Your task to perform on an android device: I would like to identify the plants by snapping a picture of them on the PlantIn app to learn about which species they are
Image 1: 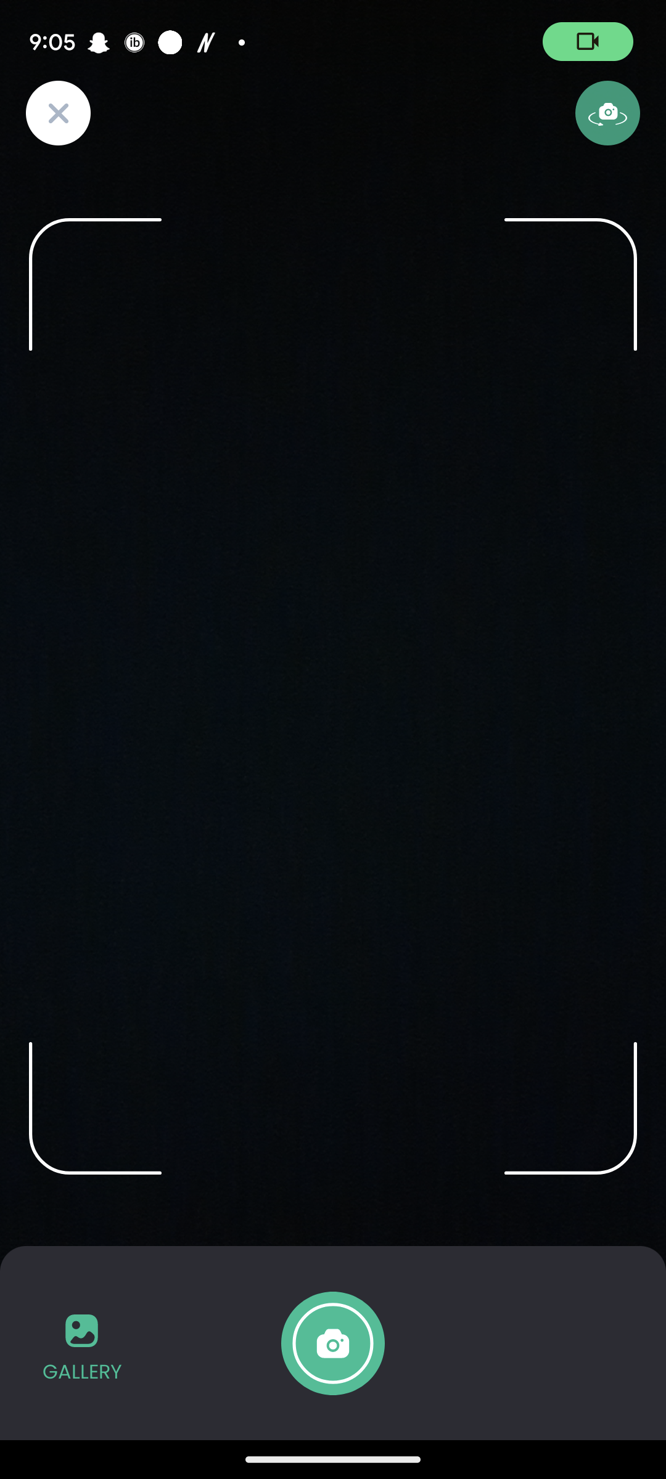
Click on the Gallery icon 
Step 1: click (78, 1335)
Image 2: 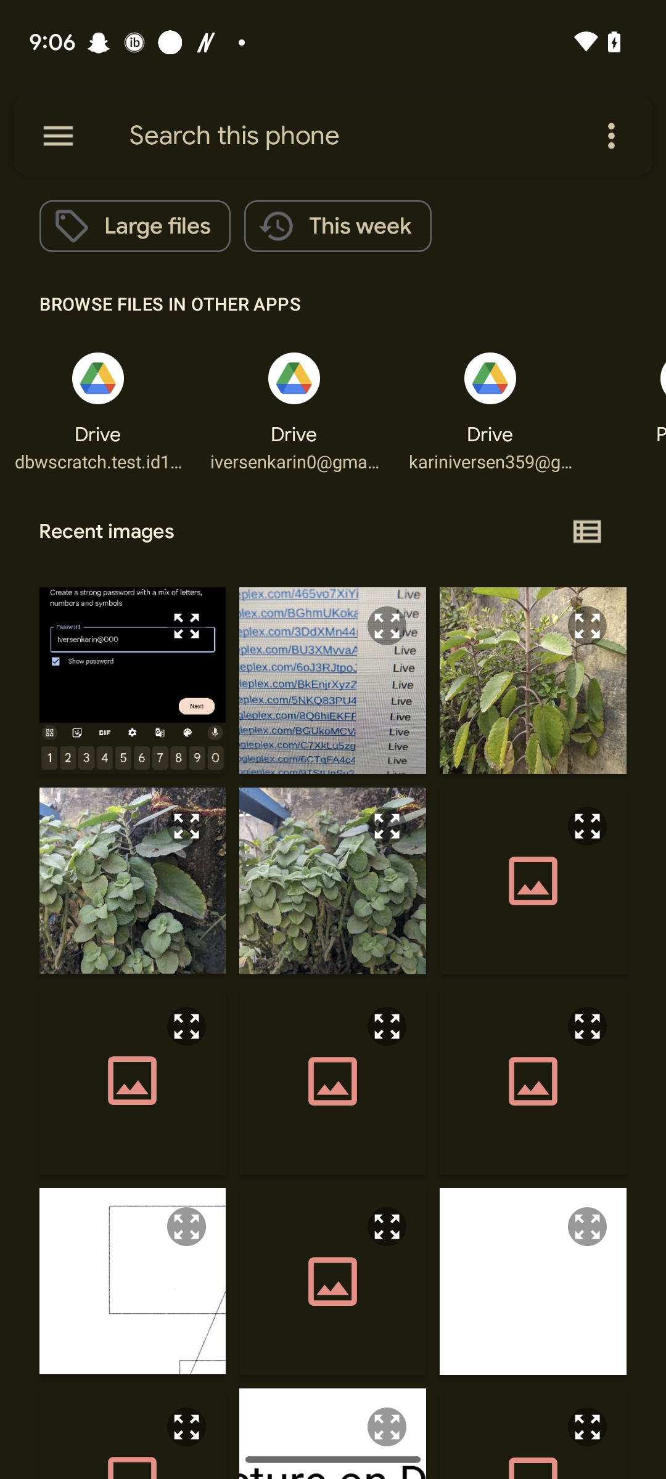
Click on the fifth photo
Step 2: click (332, 881)
Image 3: 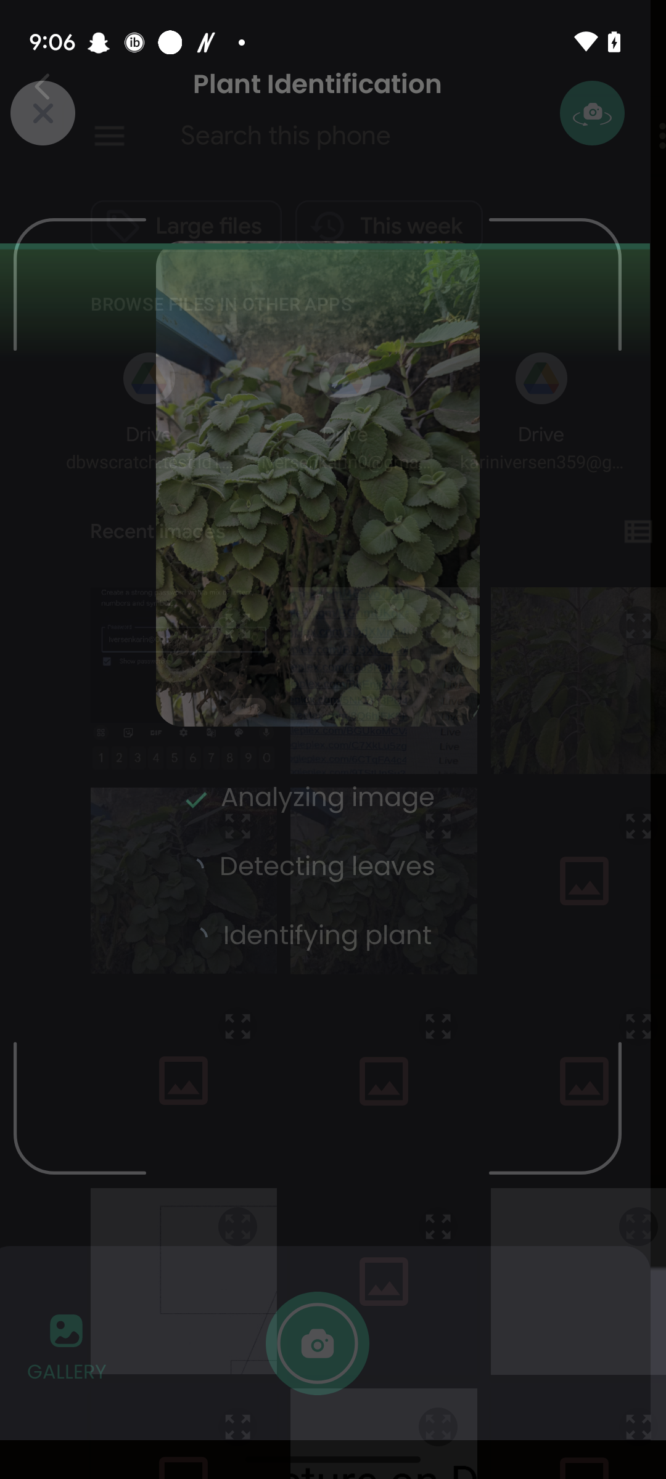
Click on the fifth photo
Step 3: wait
Image 4: 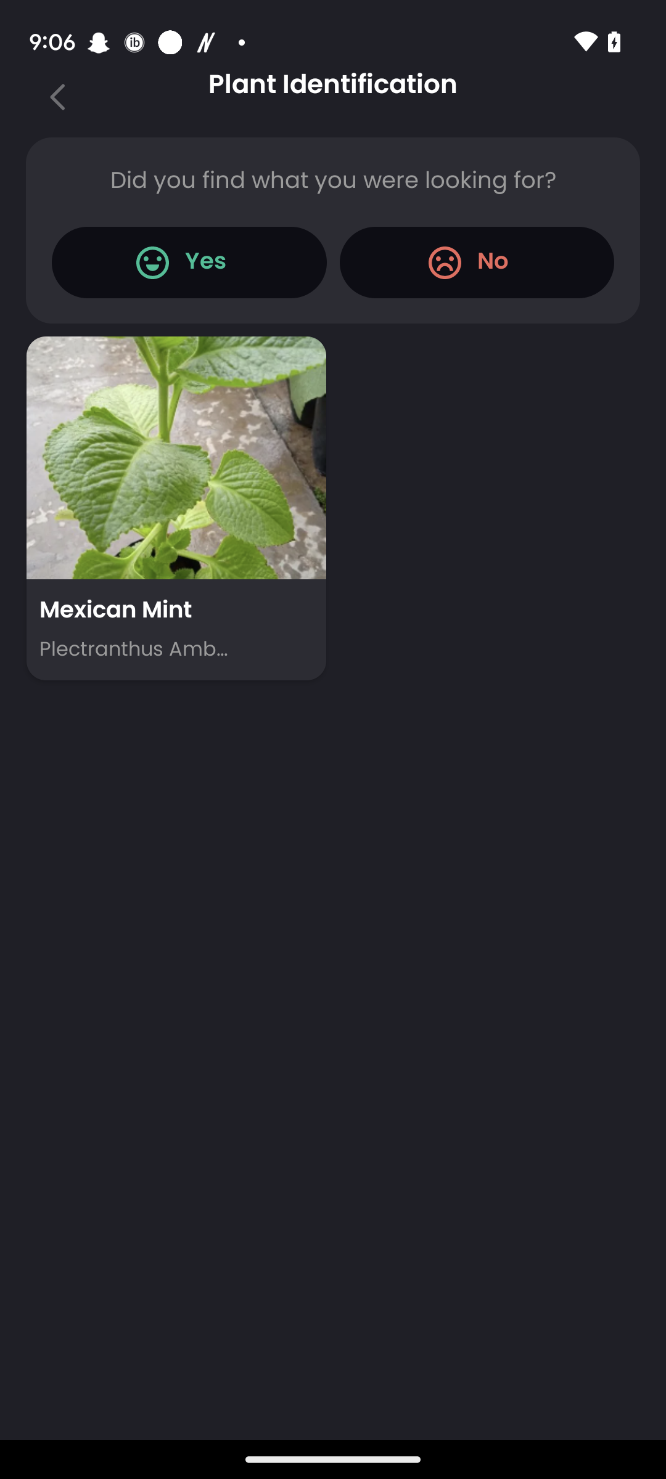
Click on the plant image
Step 4: click (238, 488)